Your task to perform on an android device: Shop for hiking shoes for uk size 10.
Image 0: 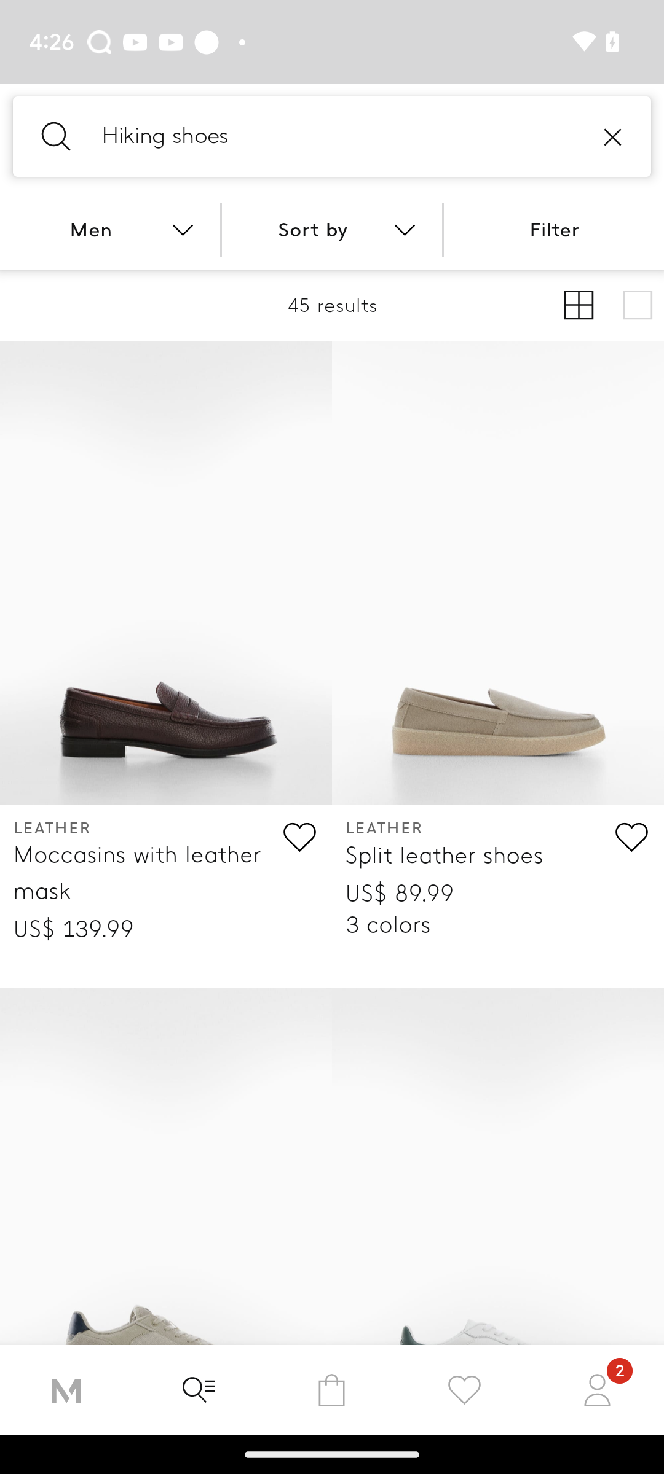
Click on the filter icon at the top right of the screen
Step 0: click (554, 230)
Image 1: 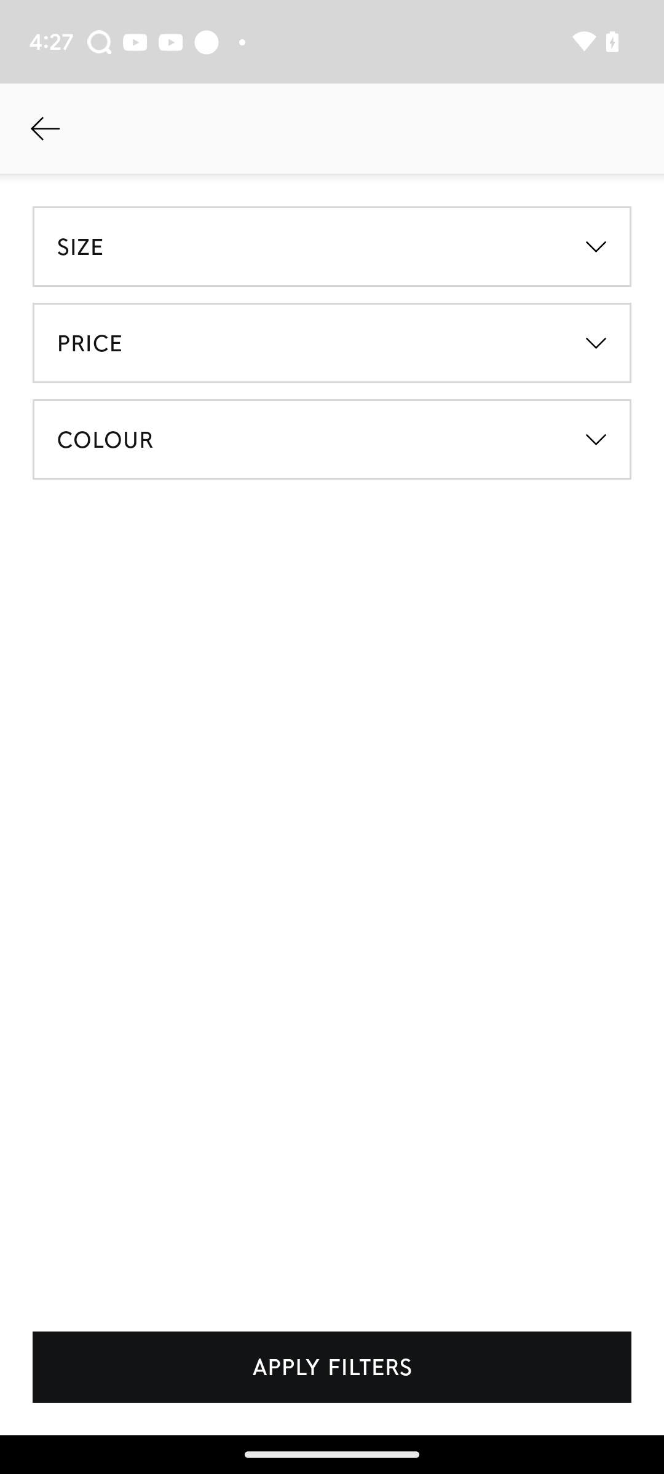
Click on the size dropdown
Step 1: click (332, 246)
Image 2: 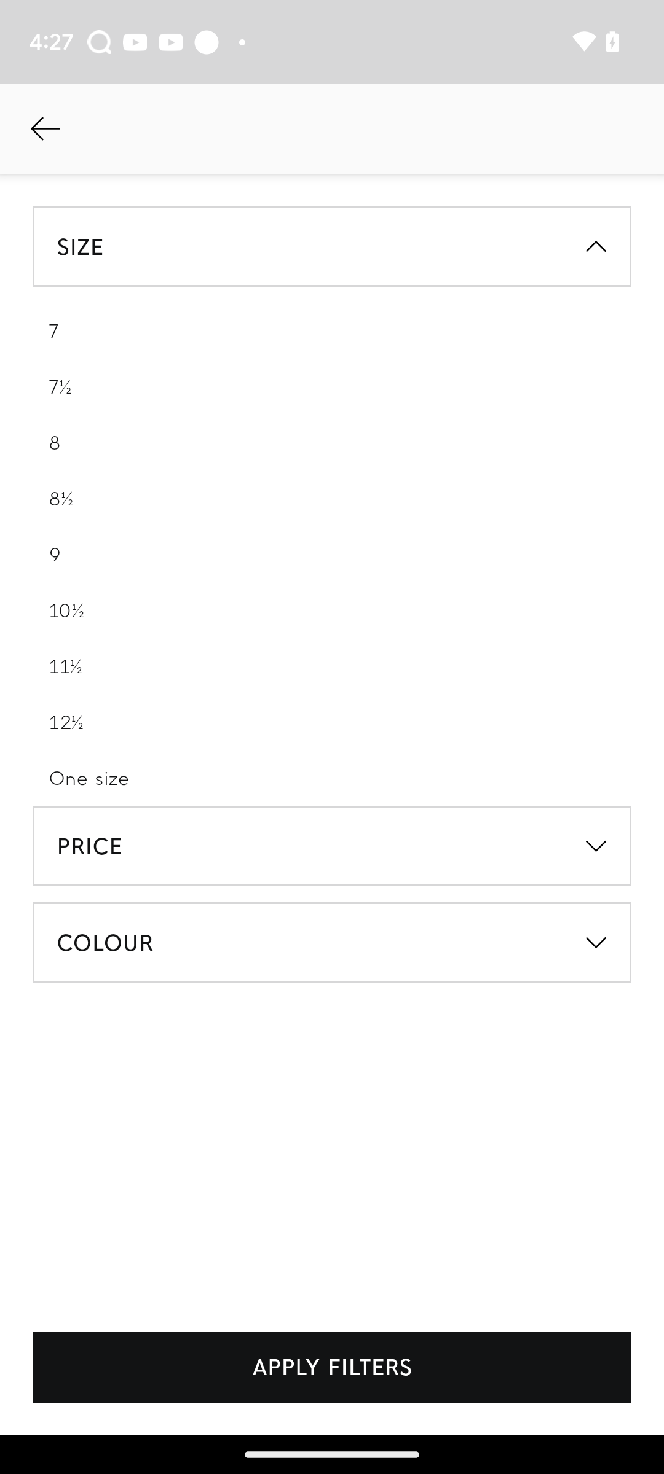
Select size 10
Step 2: click (332, 610)
Image 3: 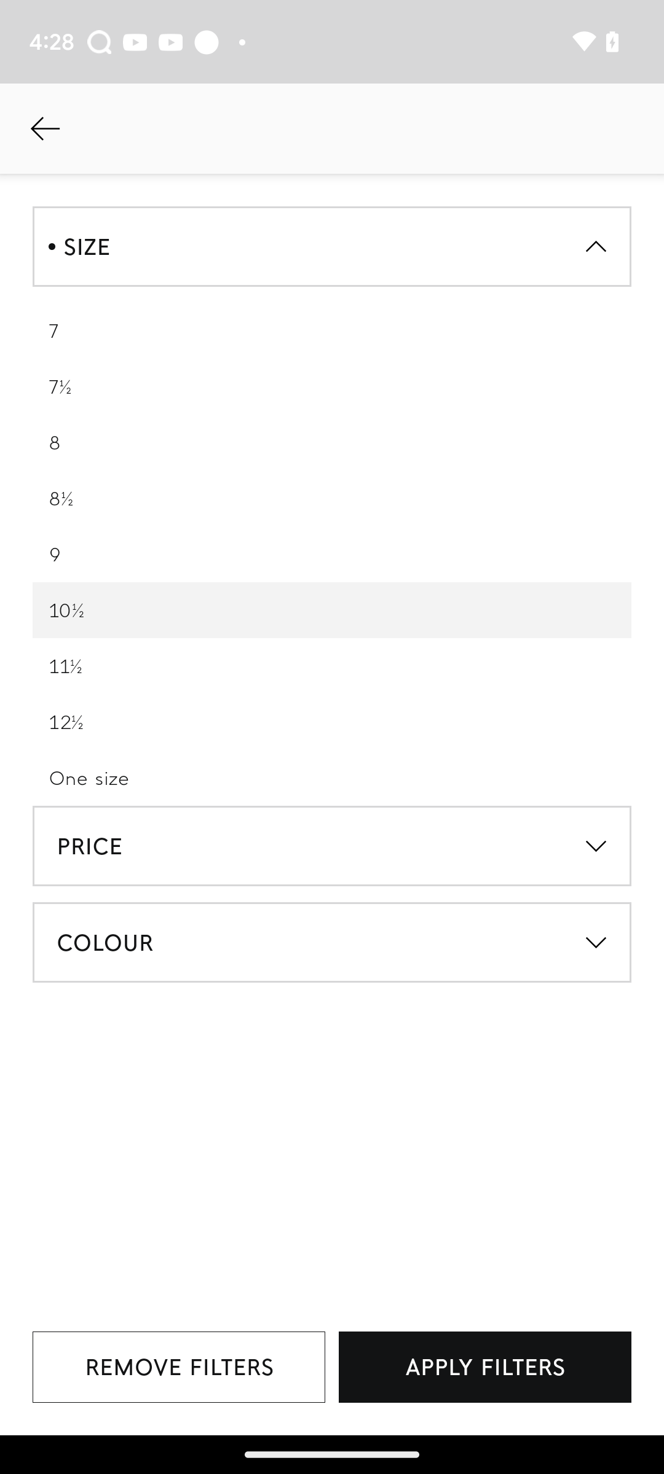
Click on apply filter
Step 3: click (485, 1367)